Your task to perform on an android device: Open the Gym Workout app, I would like to track my fitness improvement since I need to assess the results of the consistent workouts I've been performing.
Image 0: 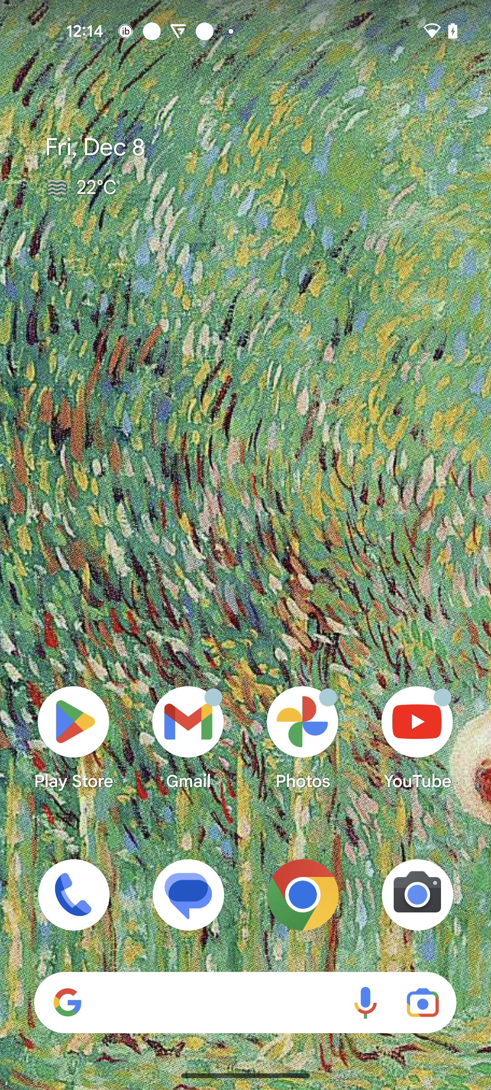
Open the Gym Workout app
Step 0: open app "Gym Workout"
Image 1: 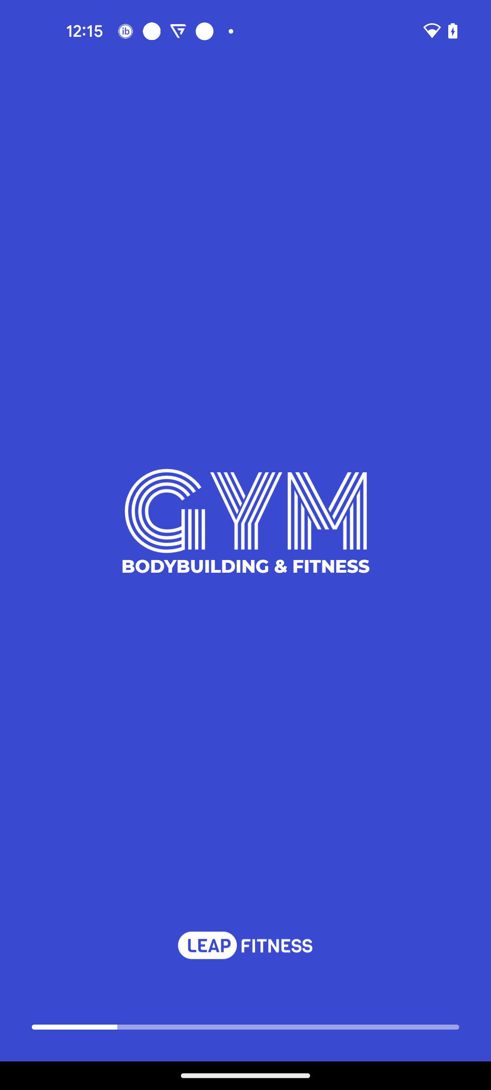
Open the Gym Workout app
Step 1: wait
Image 2: 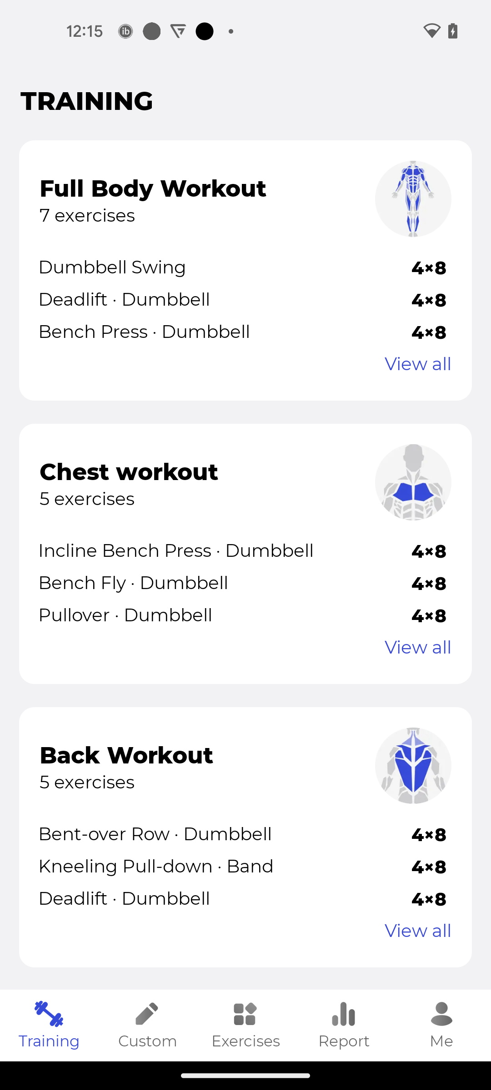
Go to the Report tab
Step 2: click (344, 1040)
Image 3: 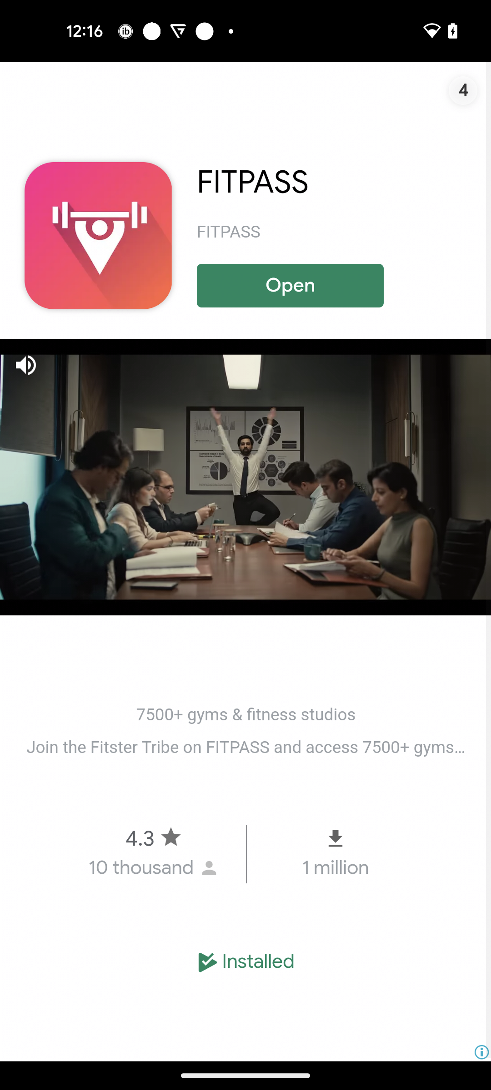
Click on the Skip video
Step 3: wait
Image 4: 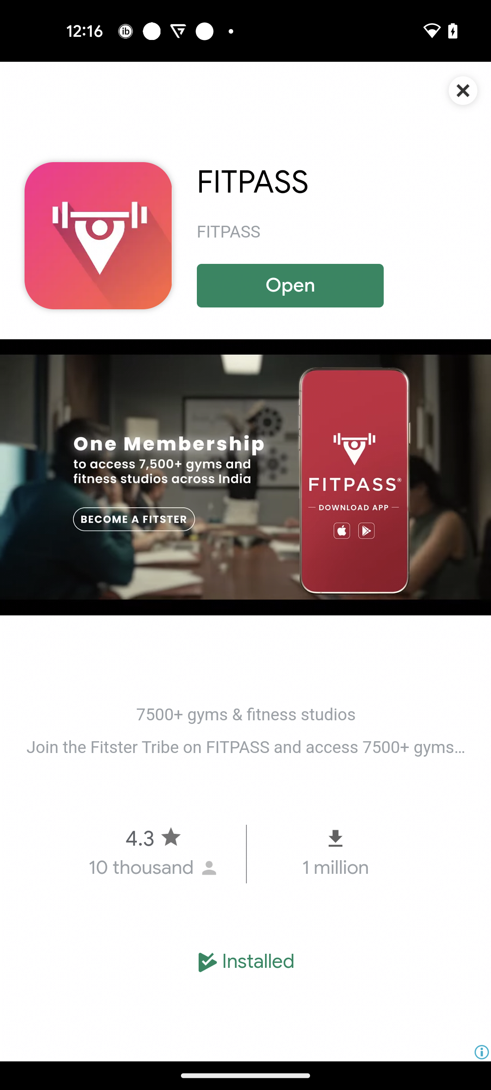
Click on the Close icon
Step 4: click (459, 87)
Image 6: 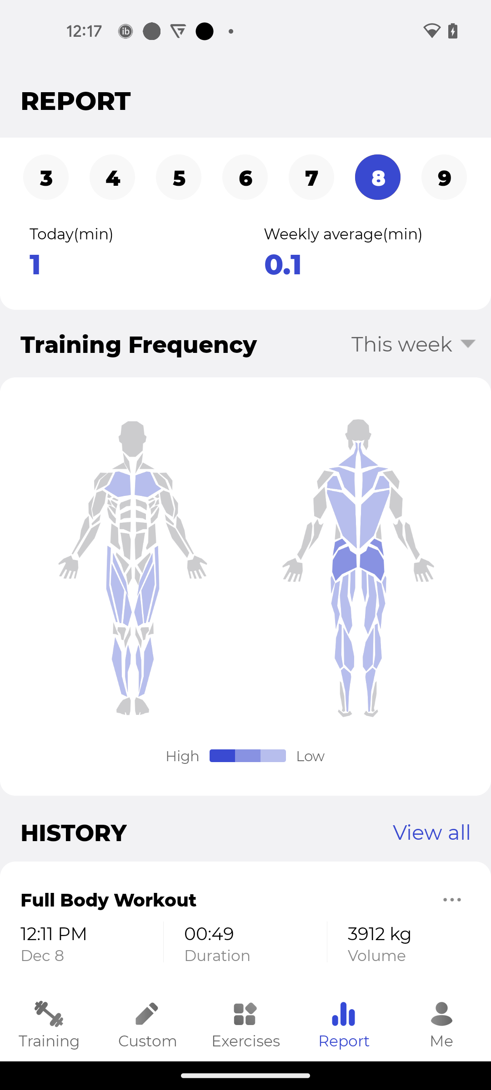
Swipe up
Step 6: scroll down
Image 7: 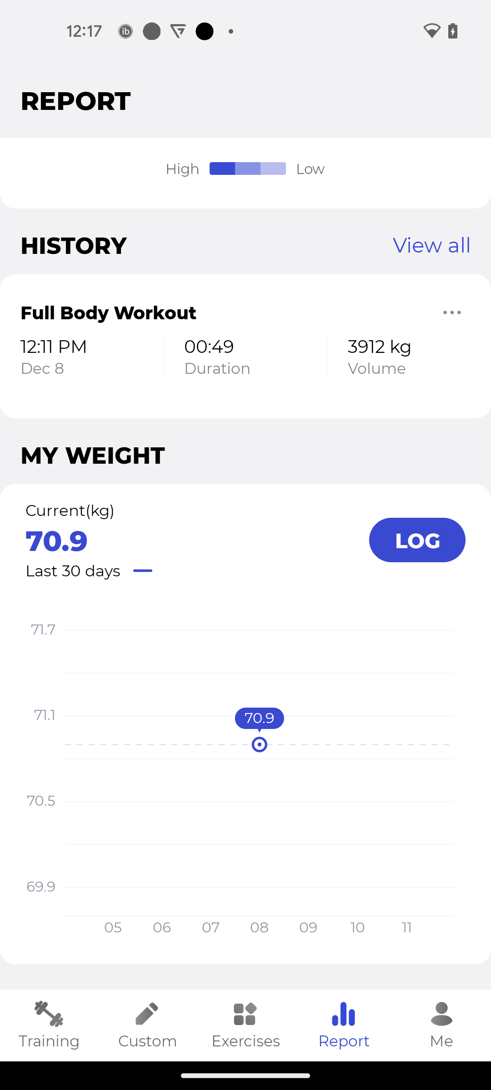
Swipe up
Step 7: scroll down